Your task to perform on an android device: Go to the Taskeet app and delete supermarket shopping reminder
Image 1: 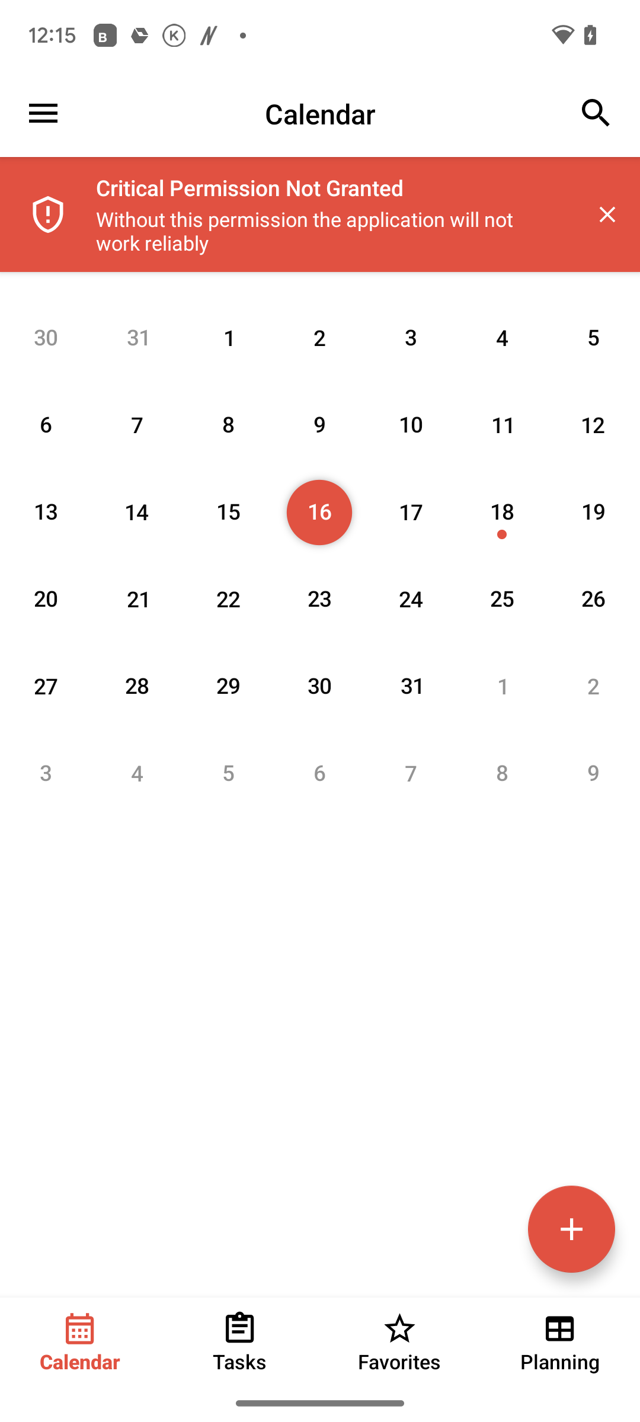
Click on Tasks at the bottom of the screen
Step 1: click (240, 1341)
Image 2: 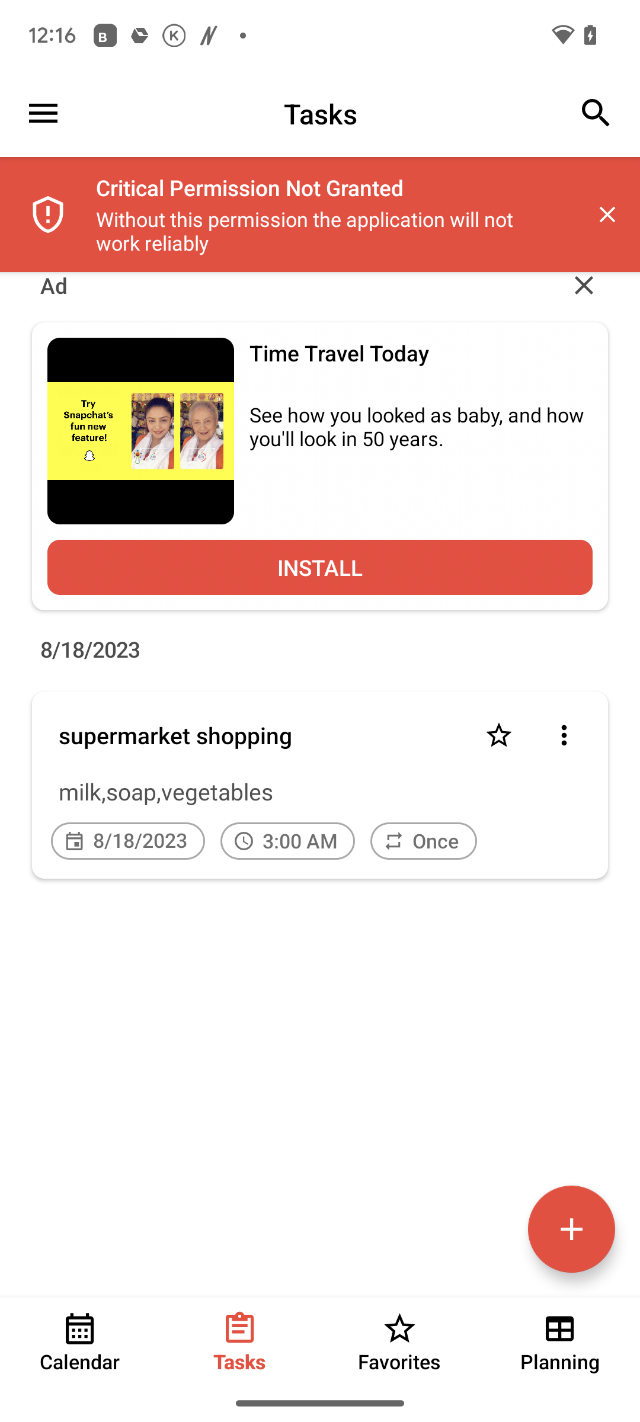
Click on the ellipses icon on the right side of the screen
Step 2: click (569, 735)
Image 3: 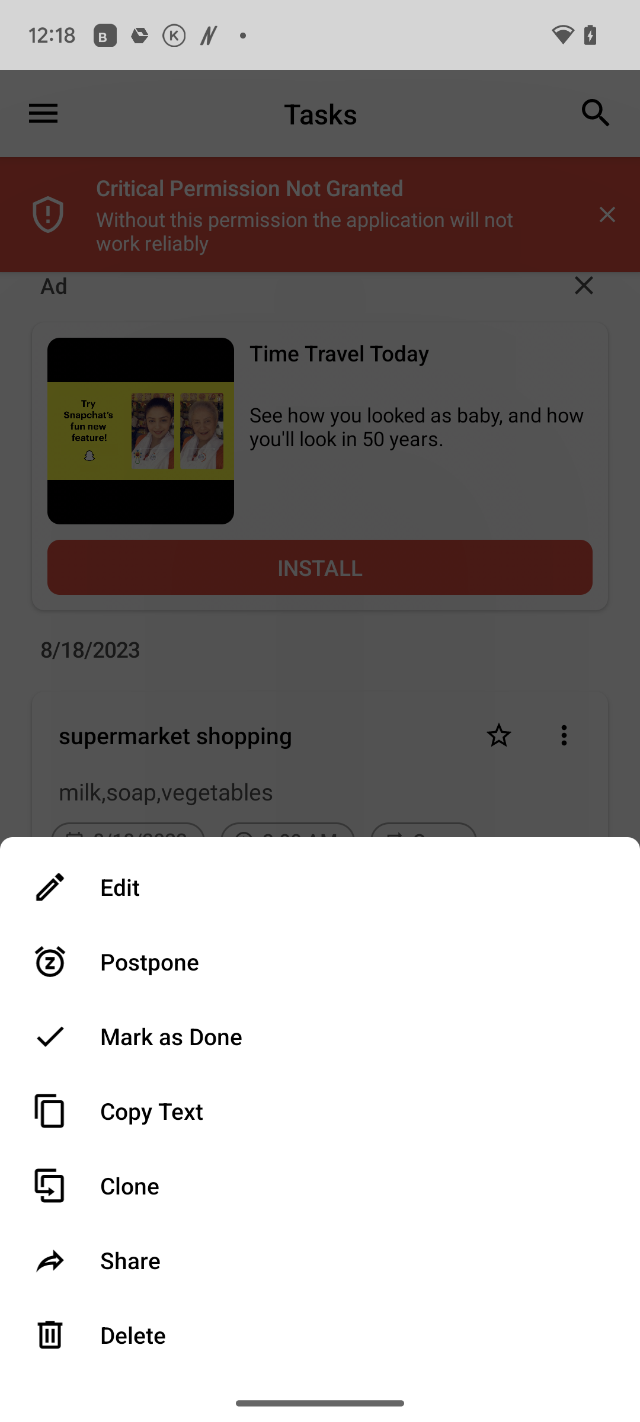
Click on Delete option
Step 3: click (80, 1341)
Image 4: 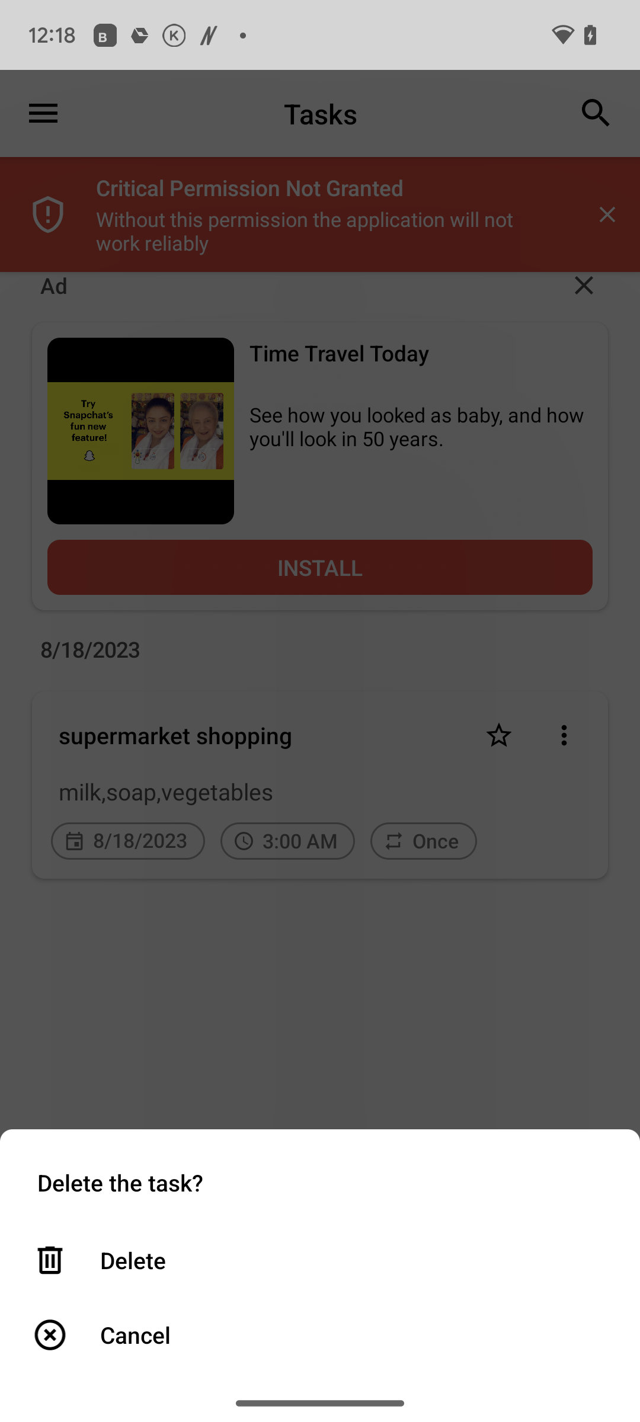
Click on Delete option
Step 4: click (357, 1260)